Your task to perform on an android device: Use the Snapdeal app to obtain the specifications for the Shoppers52 - Drill machine combo.
Image 0: 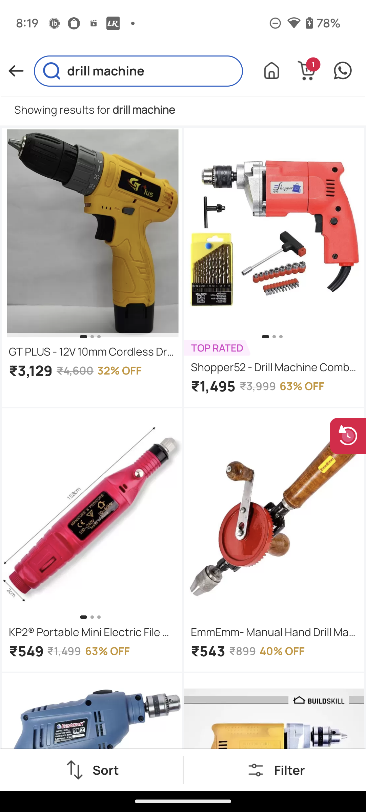
Click on the Shopper52 - Drill machine combo
Step 0: click (284, 262)
Image 1: 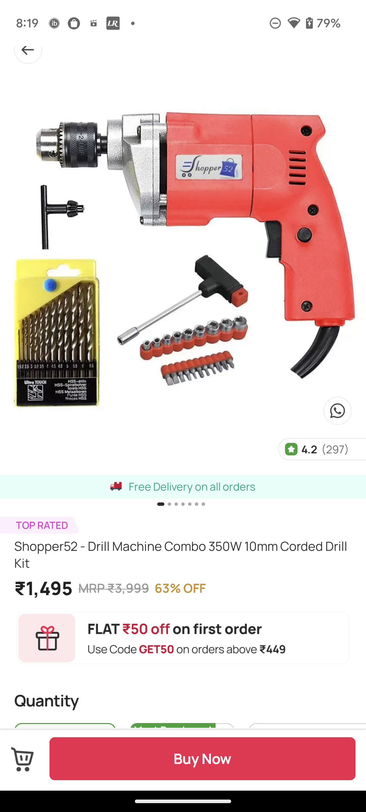
Swipe up for product details
Step 1: scroll down
Image 2: 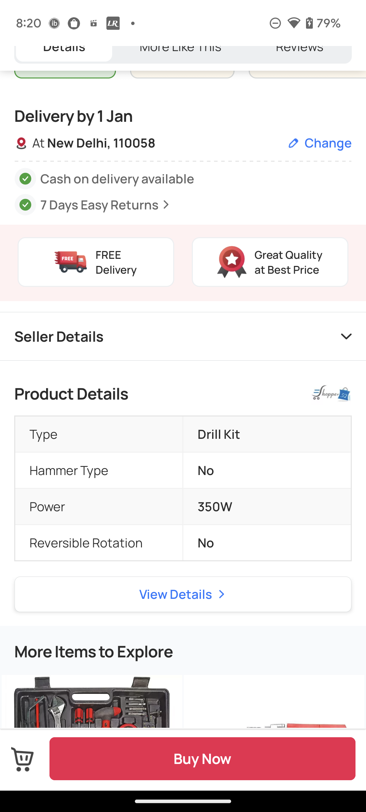
Click on the View Details of Product
Step 2: click (176, 594)